Your task to perform on an android device: Open the Weather XL app, Configure the current location in the app
Image 0: 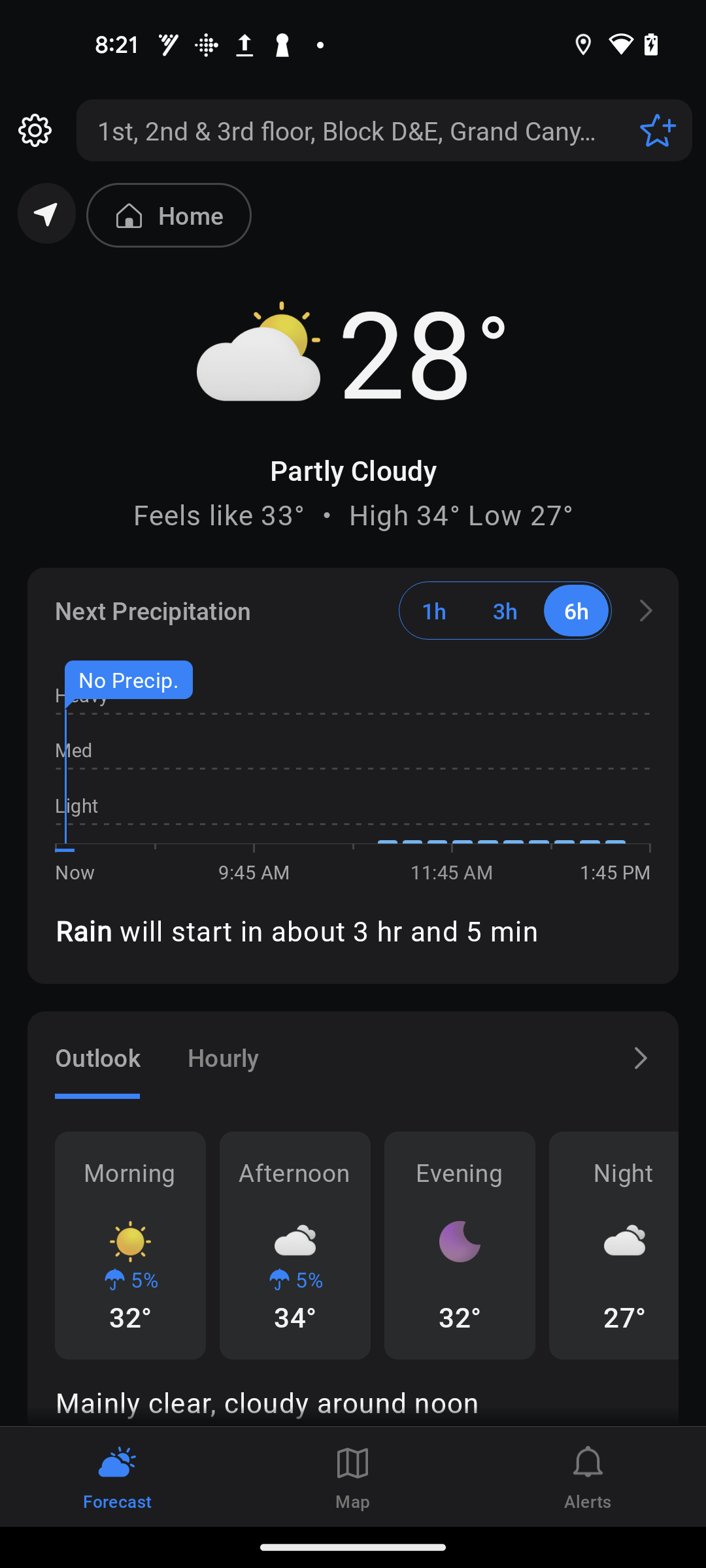
Open the Weather XL app
Step 0: open app "Weather XL"
Image 1: 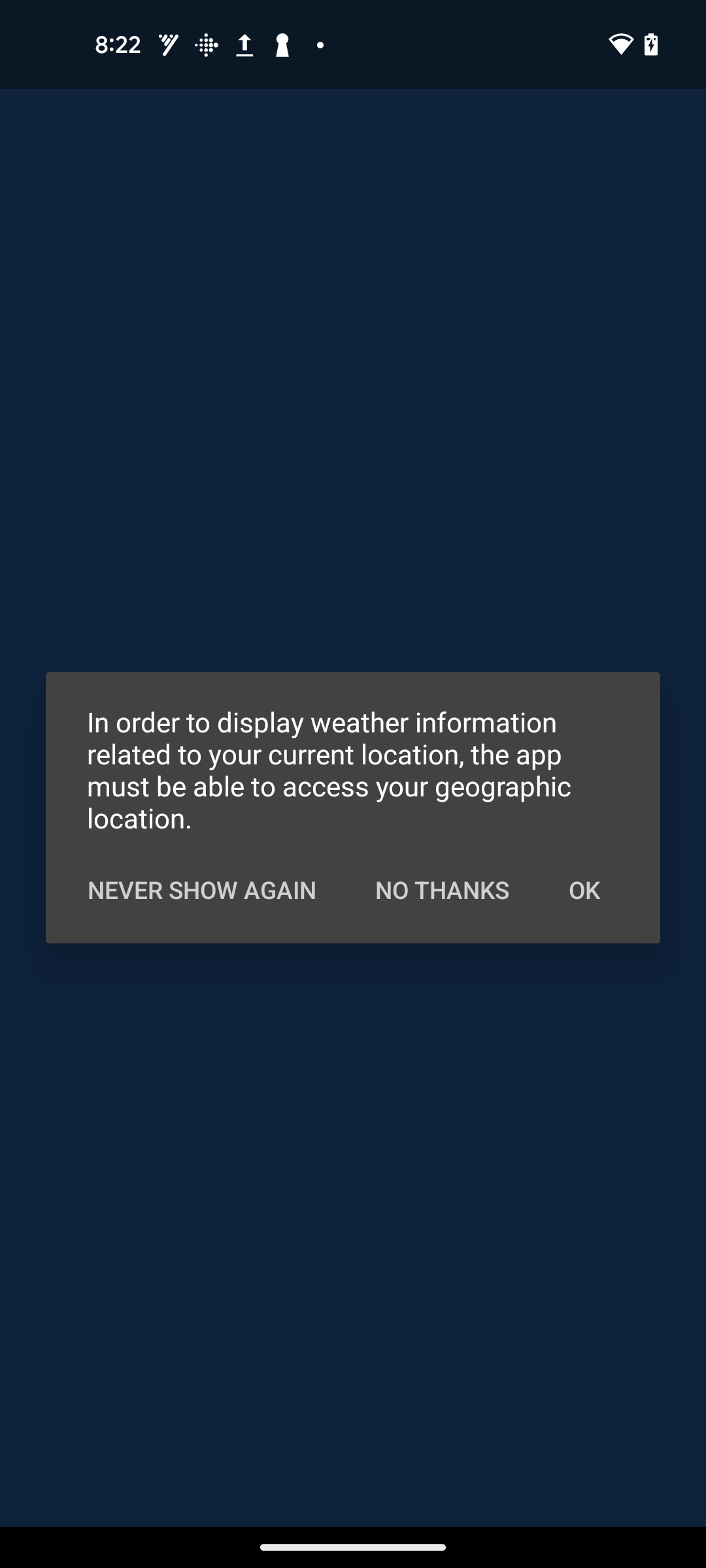
Click on the OK at the pop up window
Step 1: click (584, 889)
Image 2: 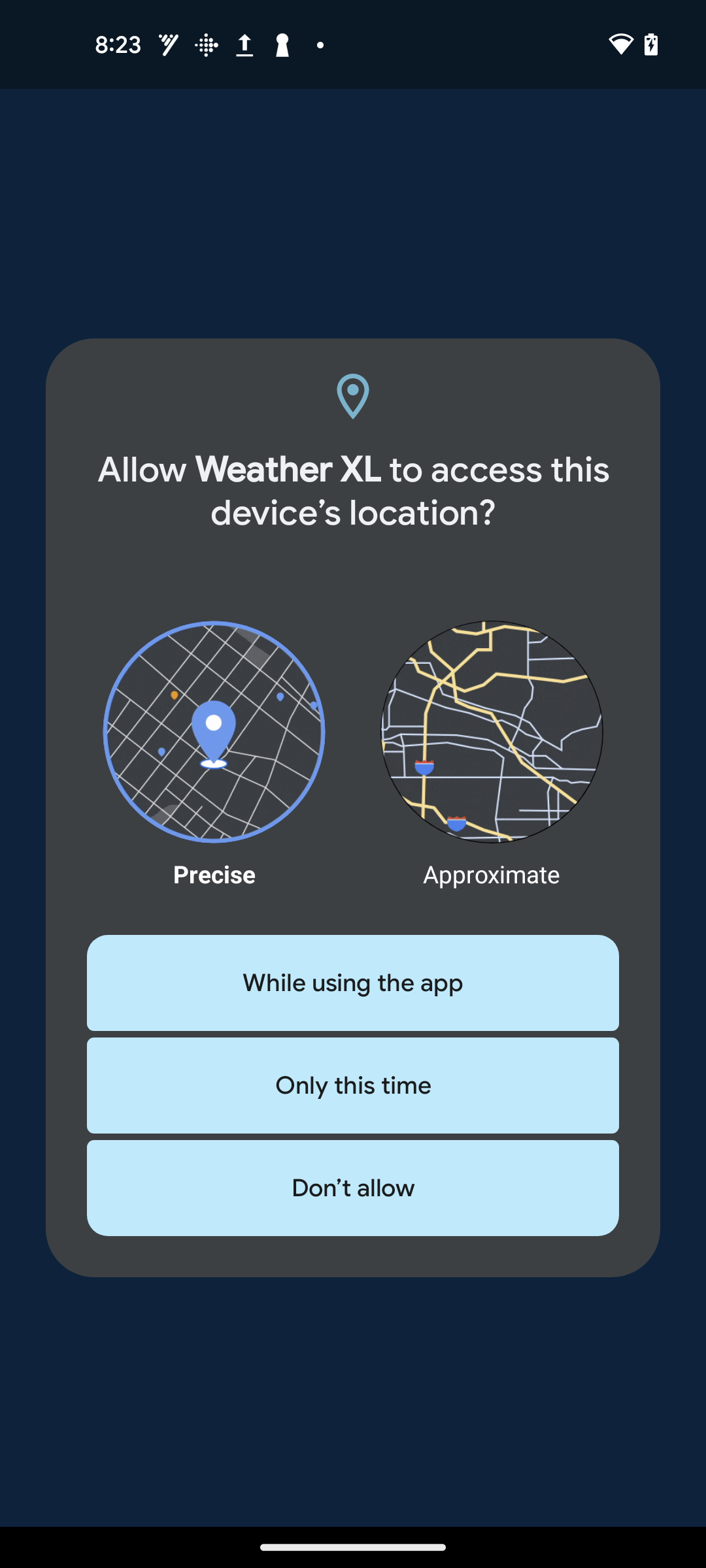
Click on the While using the app
Step 2: click (353, 983)
Image 3: 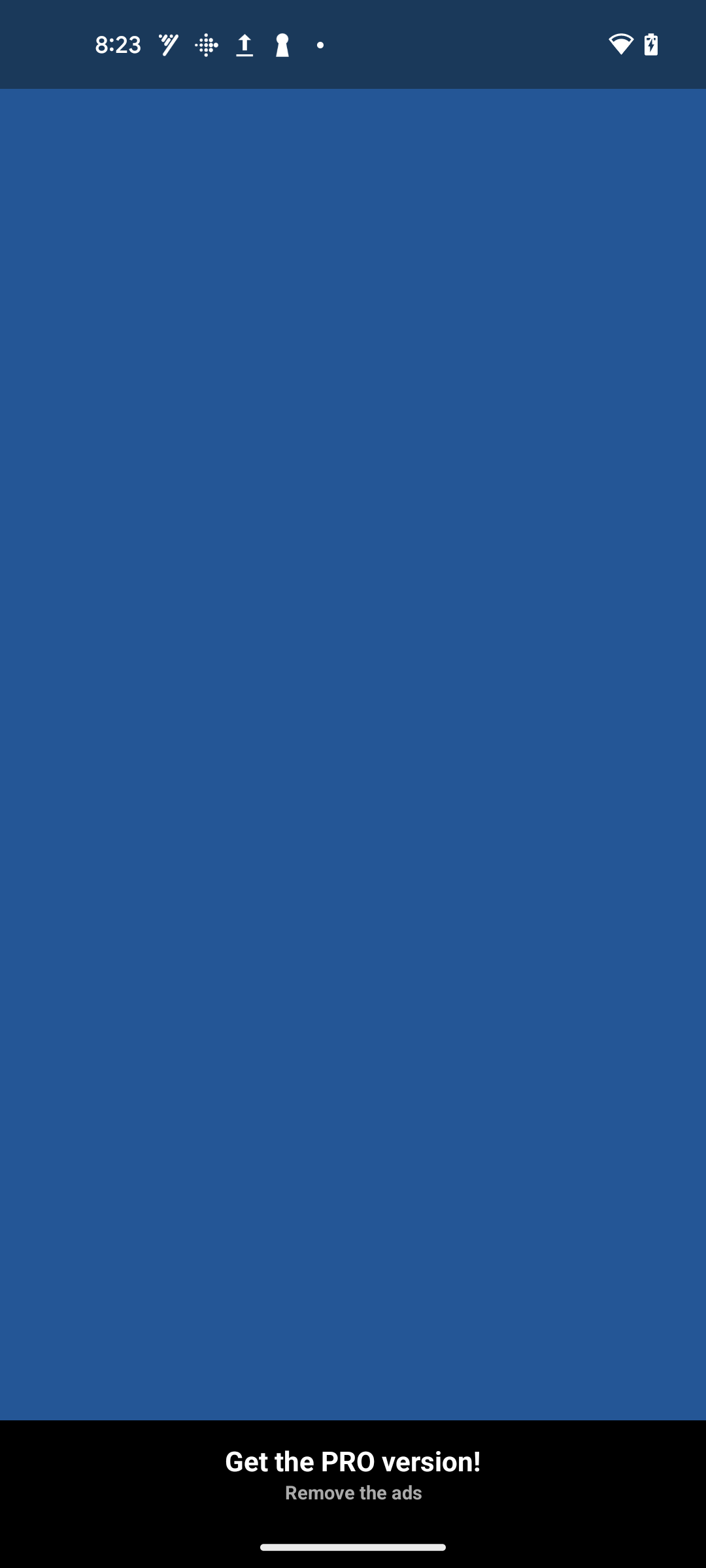
Click on the While using the app
Step 3: wait